Your task to perform on an android device: I want to view my progress on the Google Fit app's tracker report.
Image 0: 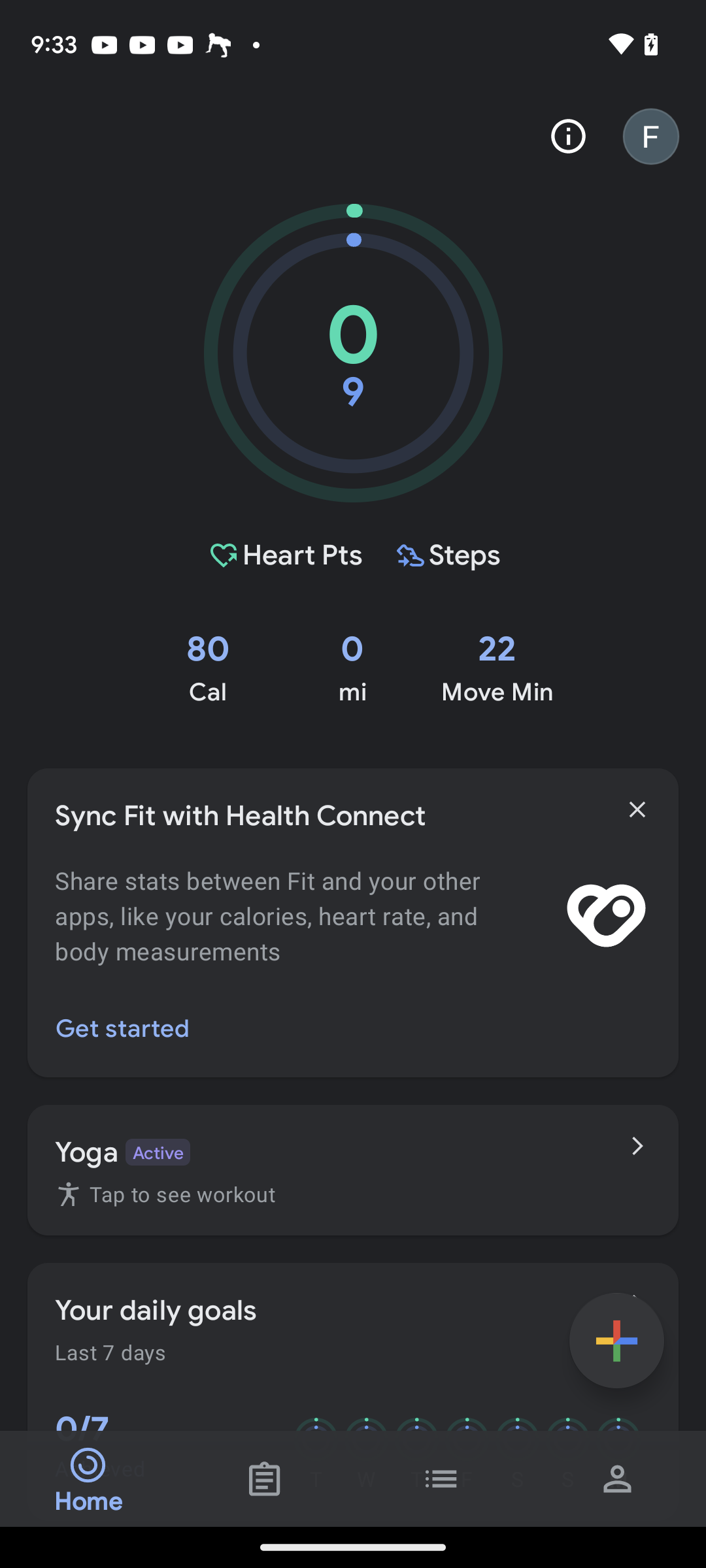
Click on plus icon at the bottom right of the screen
Step 0: click (616, 1341)
Image 1: 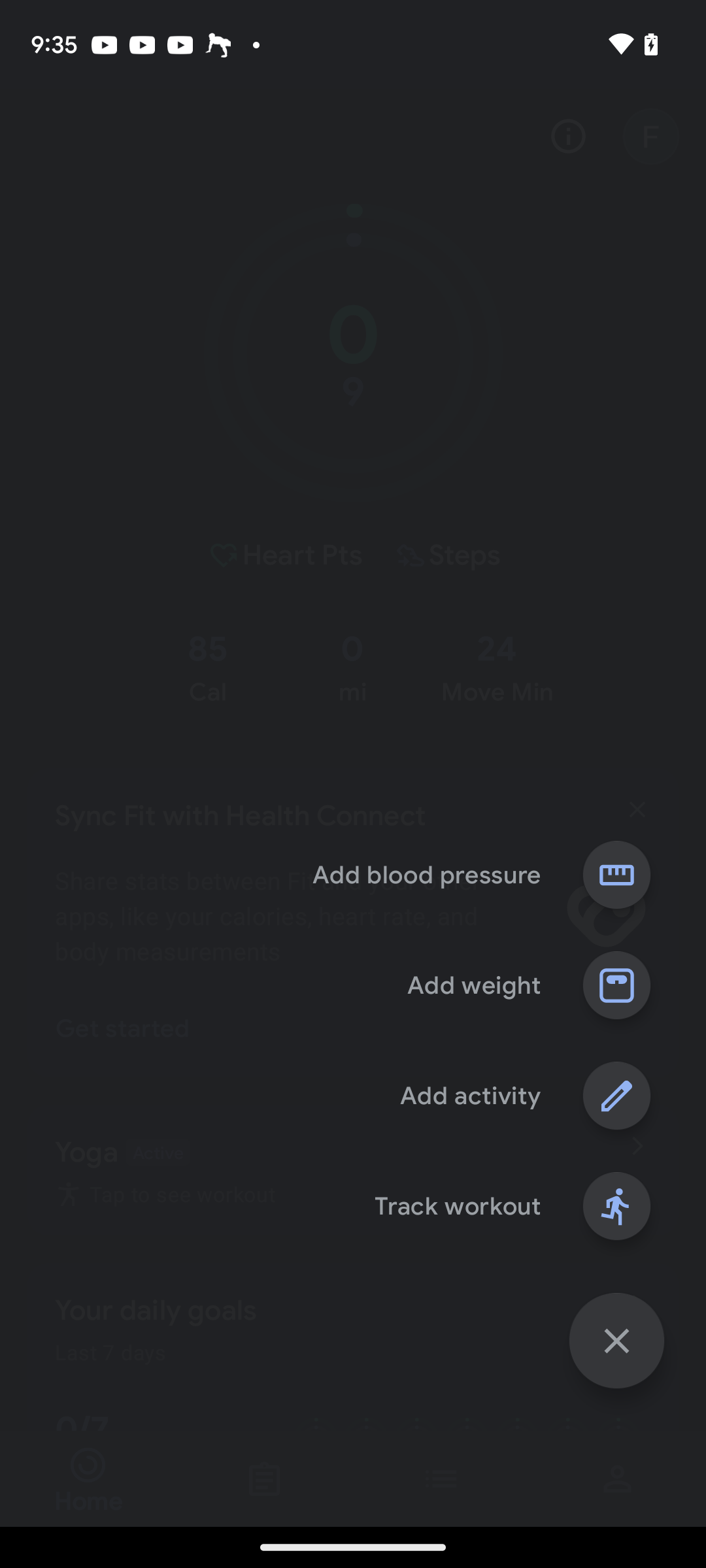
Click on track workout option
Step 1: click (616, 1205)